Your task to perform on an android device: Choose the full Body 7x4 Challenge workout plan from the workout library.
Image 0: 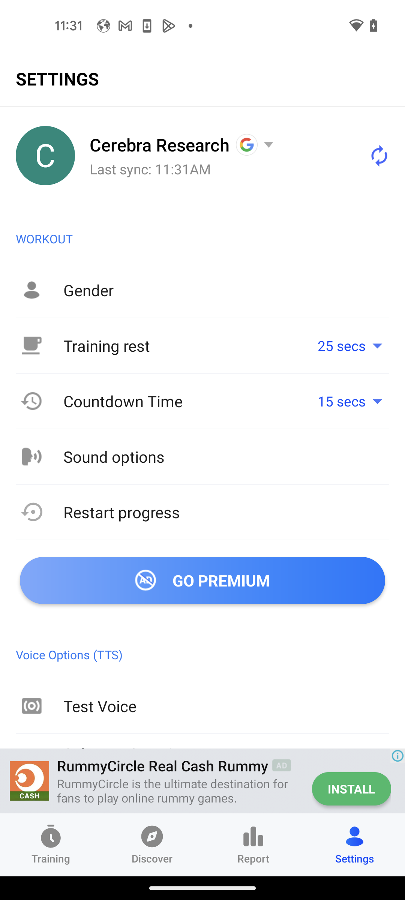
Click on the Training section at the bottom left corner
Step 0: click (51, 845)
Image 2: 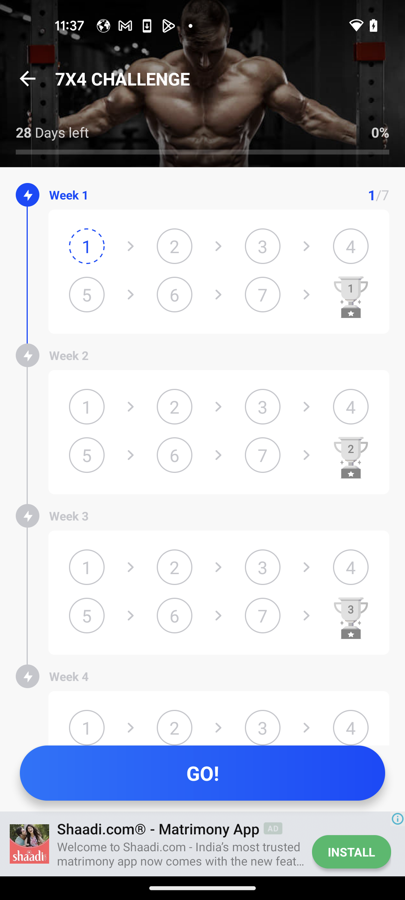
Click on Go at the bottom of the screen
Step 2: click (202, 773)